Your task to perform on an android device: Now that I know what the plant's name is, I want to use the LeafSnap app to learn more about it and care for it.
Image 0: 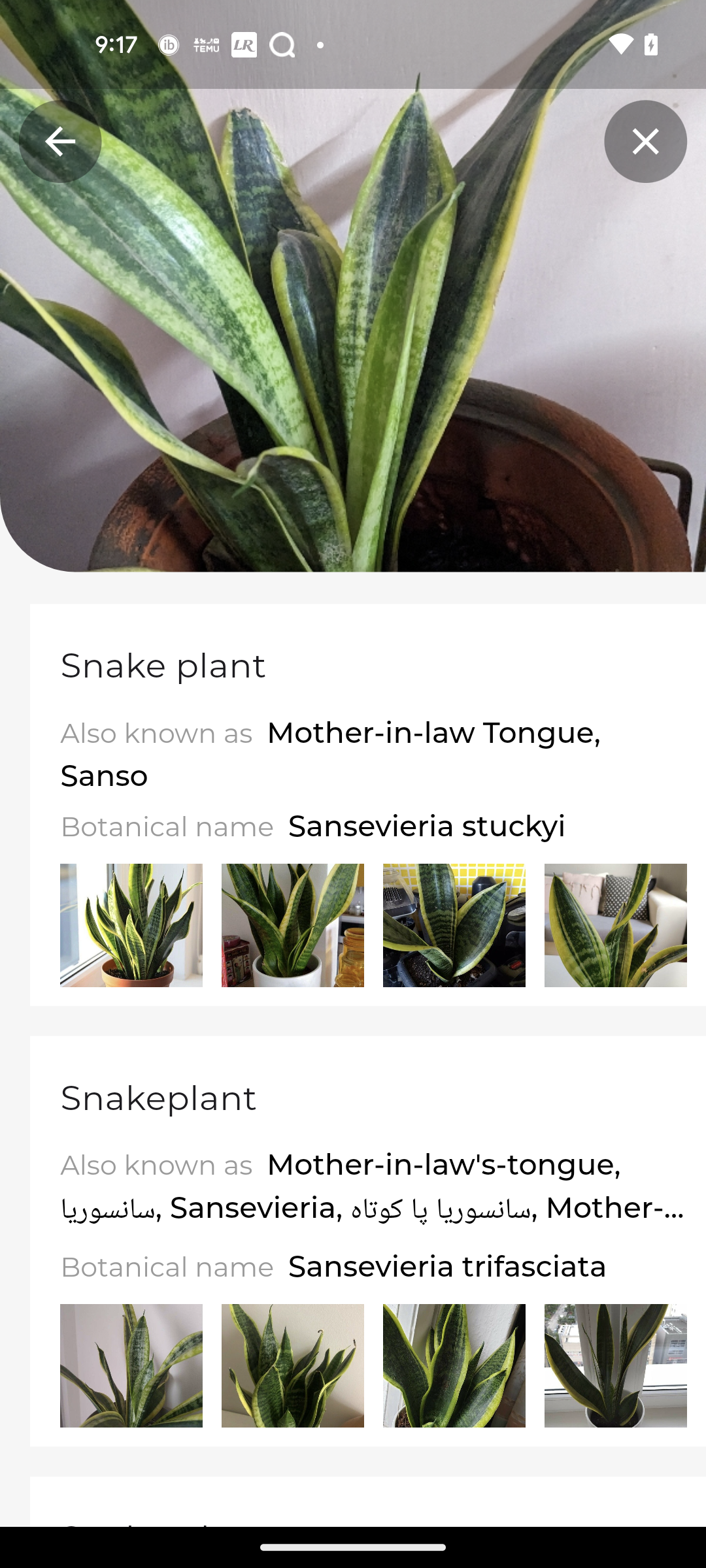
Click on the Snake plant to learn about it
Step 0: click (367, 804)
Image 1: 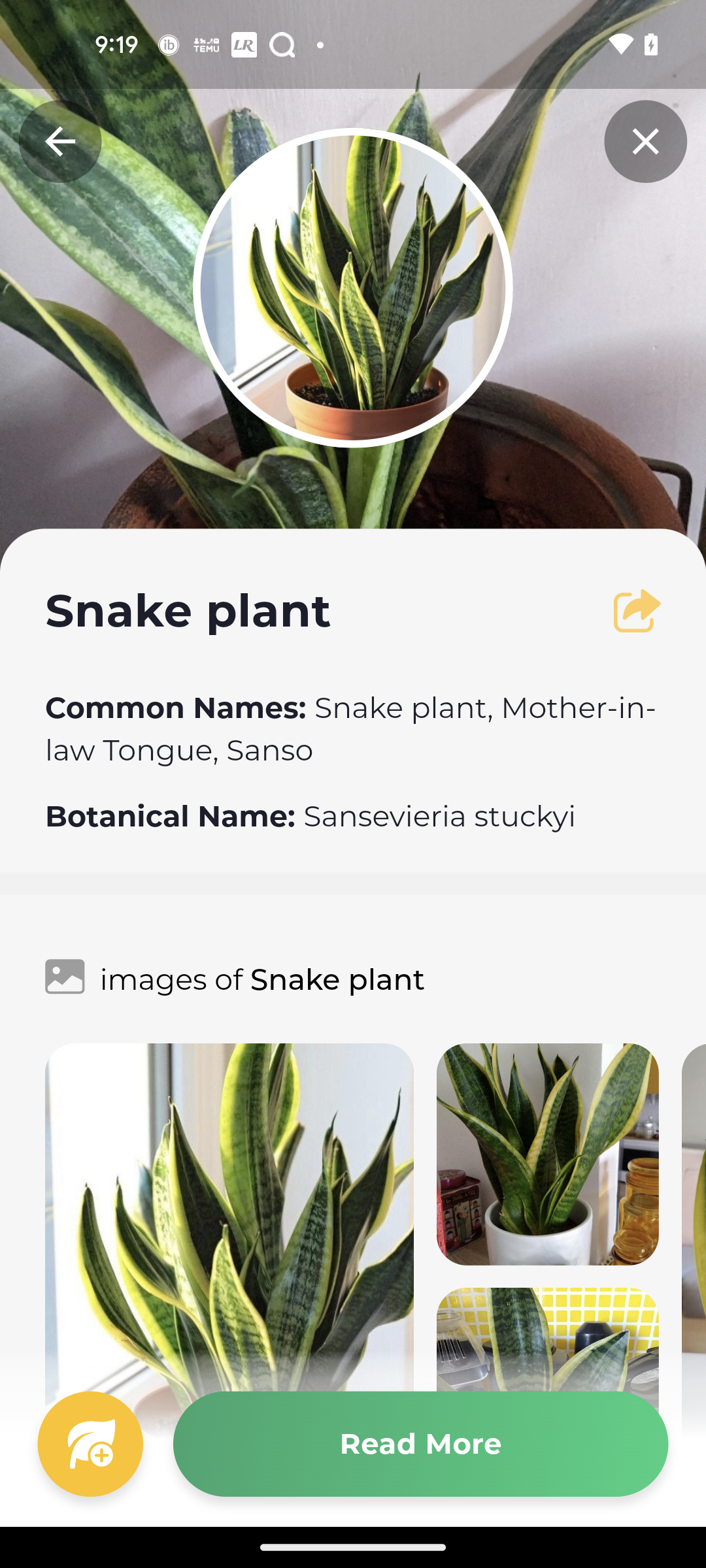
Click on the Read More button
Step 1: click (420, 1444)
Image 2: 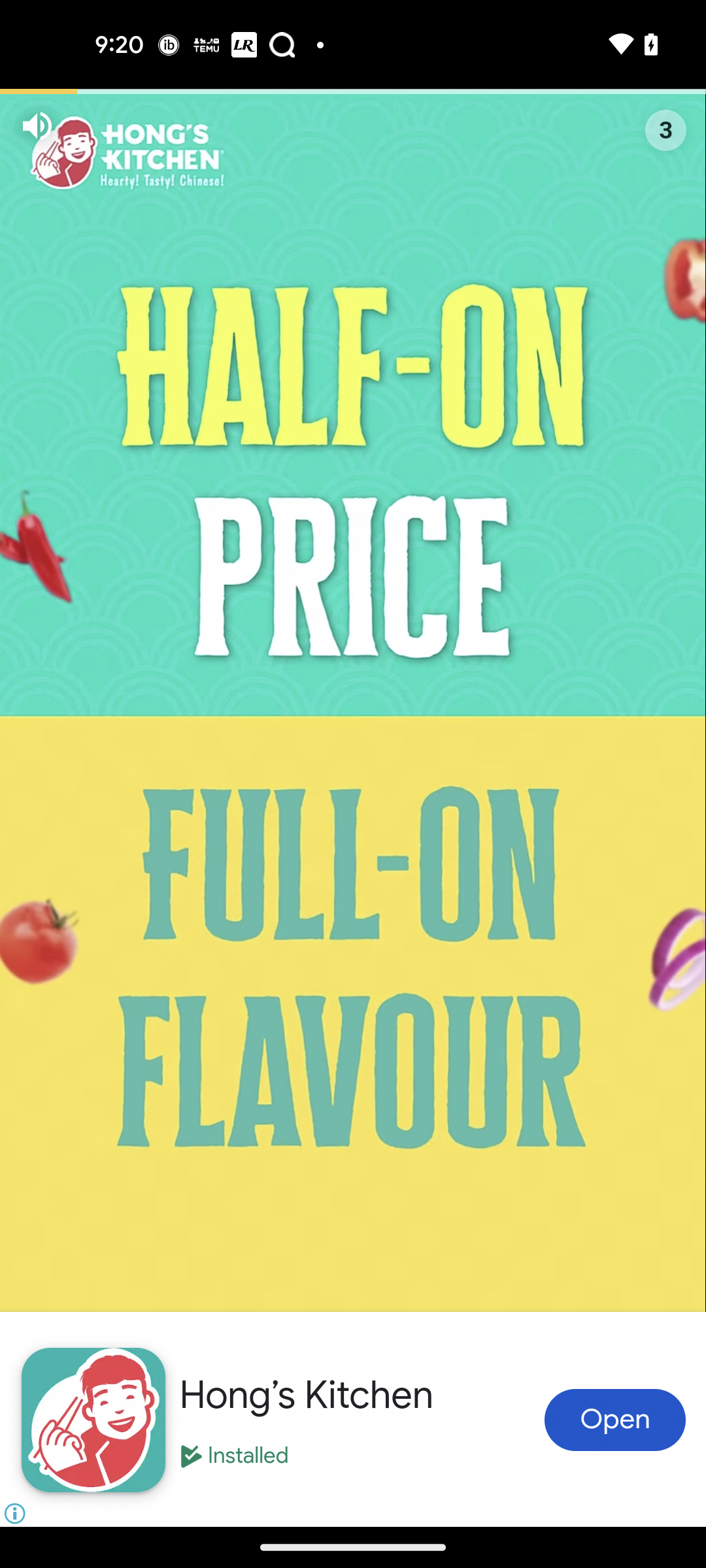
Click on the Read More button
Step 2: wait
Image 3: 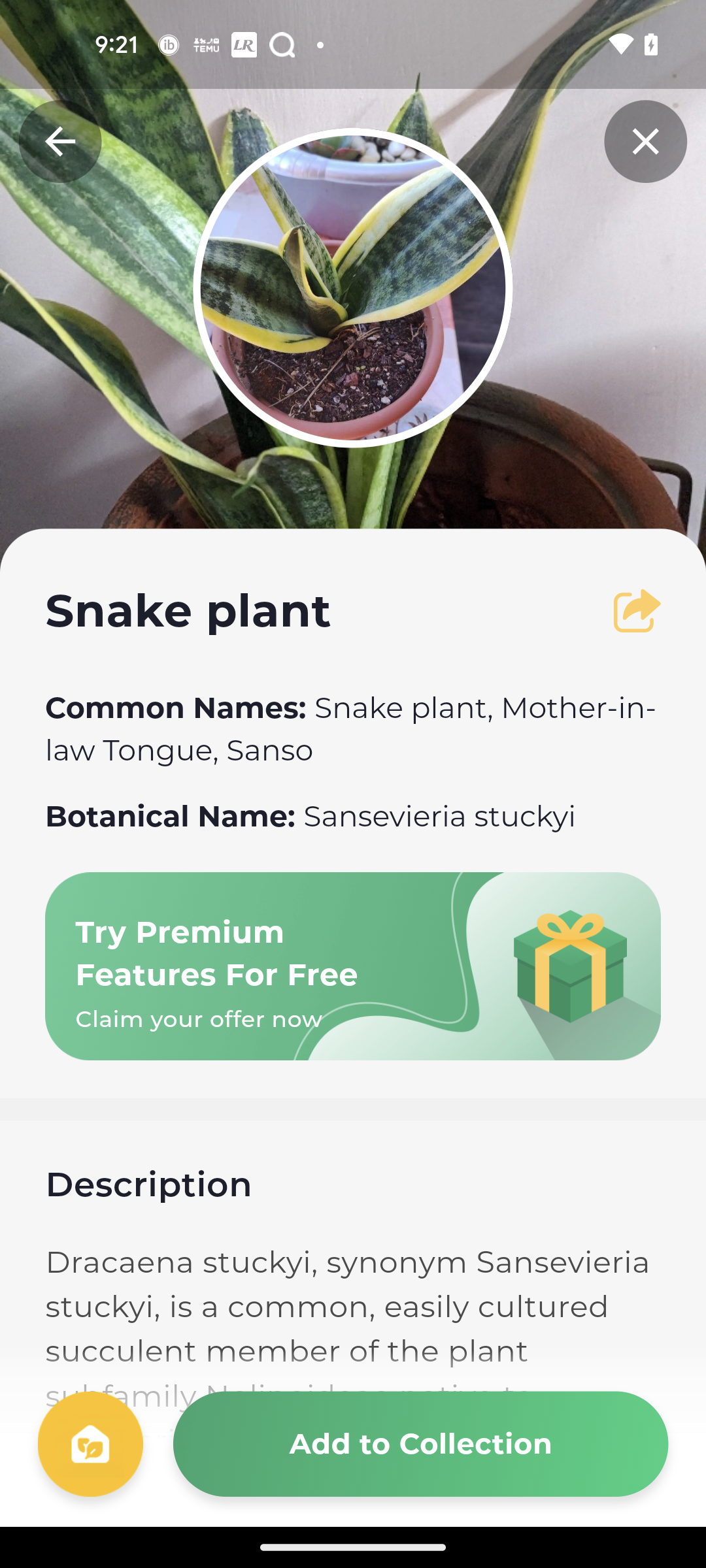
Swipe up to view more about care
Step 3: scroll down
Image 4: 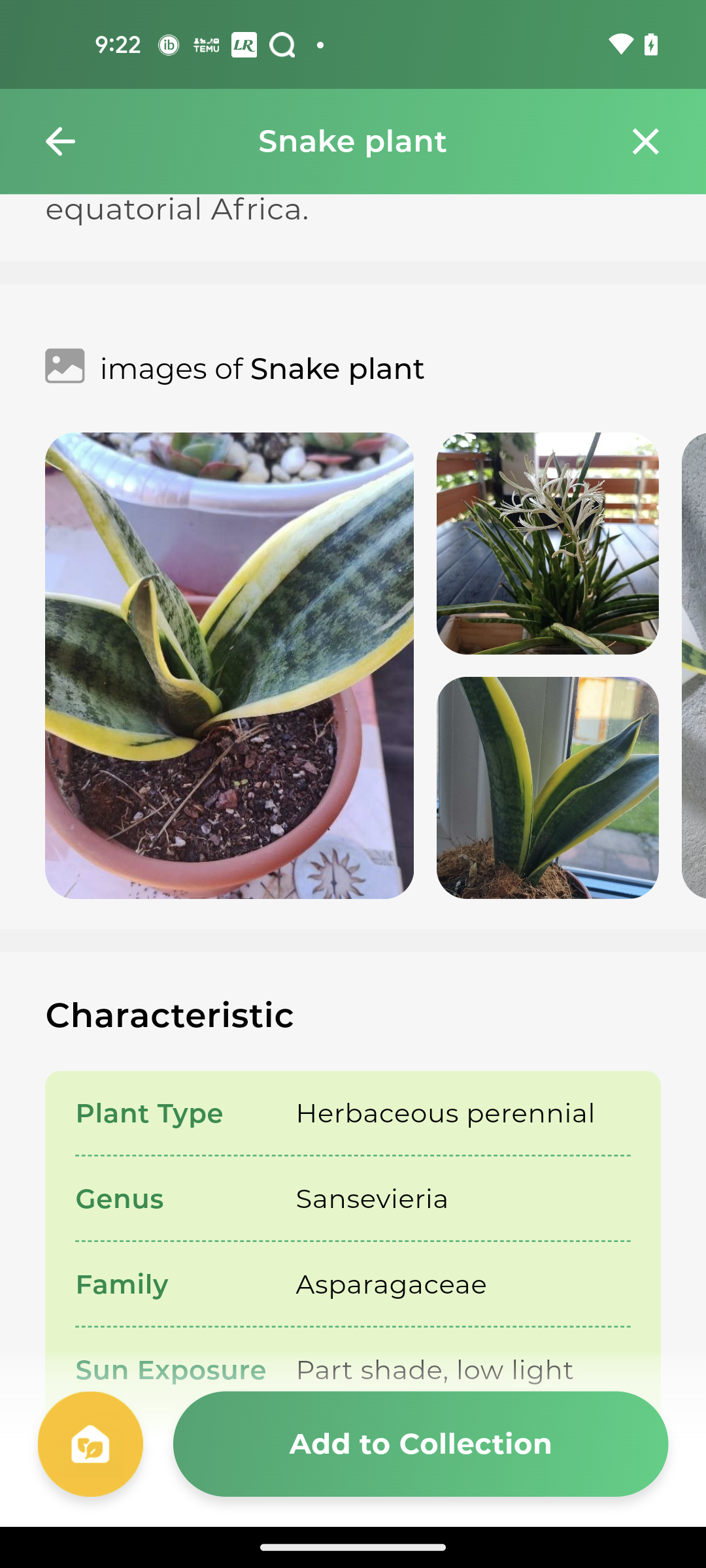
Swipe up to view more about care
Step 4: scroll down